Your task to perform on an android device: I want to Download the file of JRR Talkien pdf if this is deleted in my drive so I will save it
Image 0: 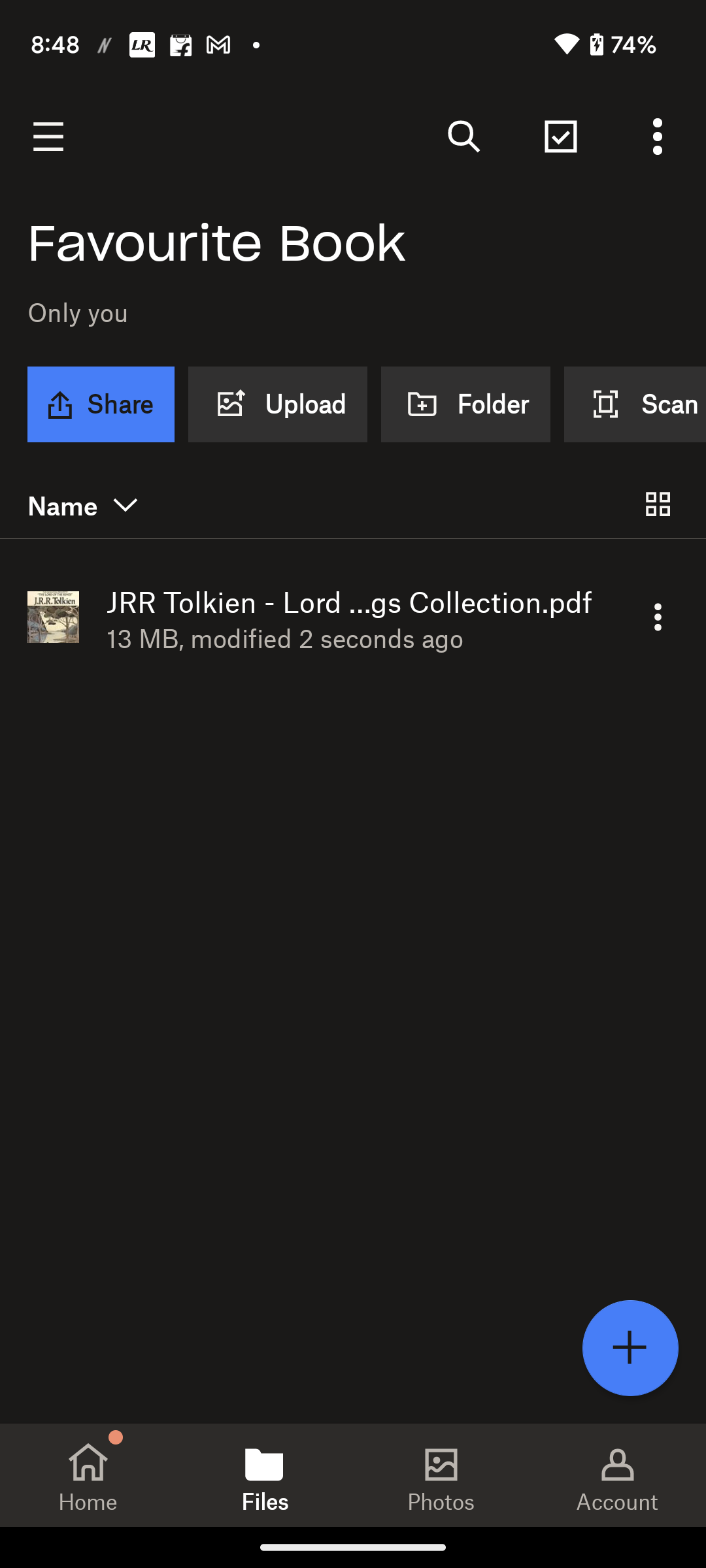
Long press on the pdf 
Step 0: long press (351, 600)
Image 1: 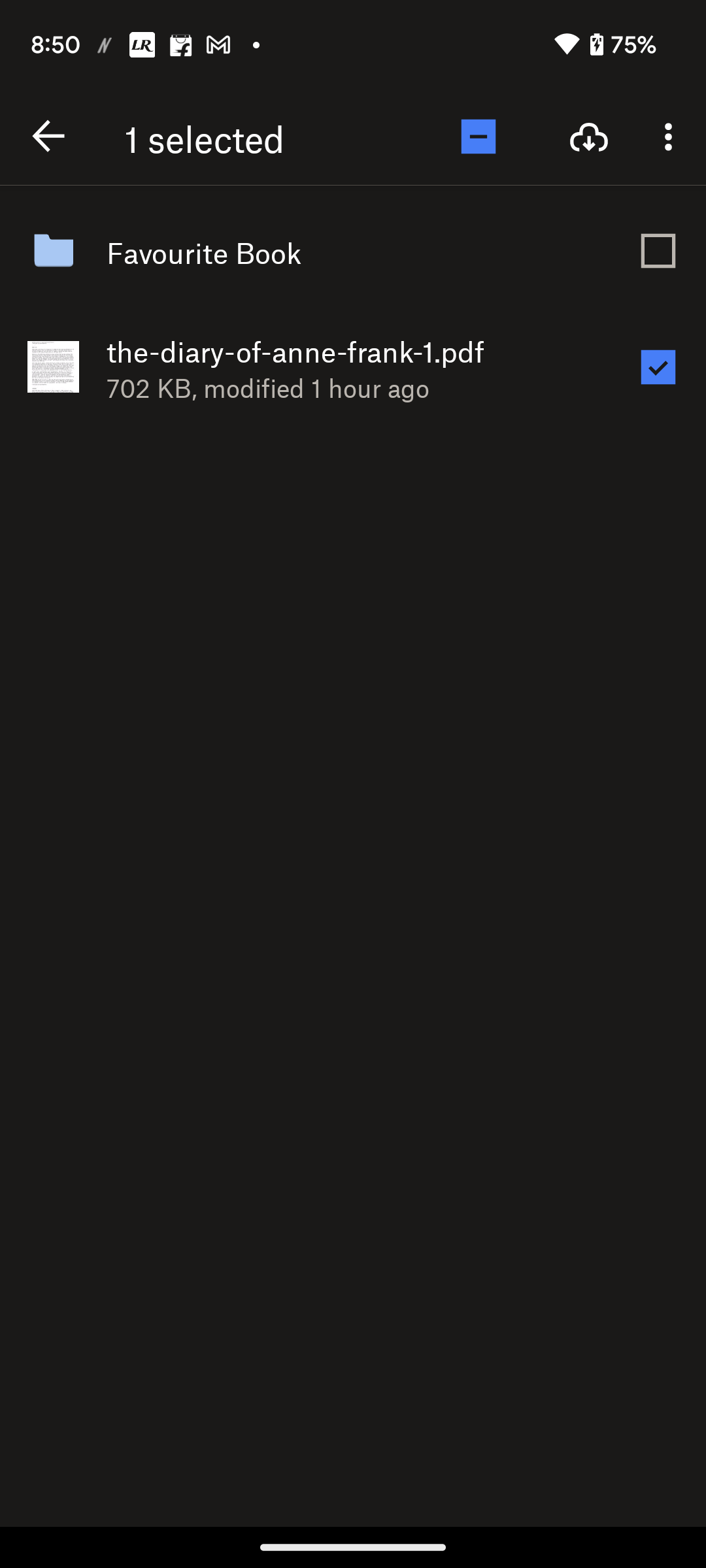
Click on the download icon at the top of the screen
Step 1: click (589, 137)
Image 2: 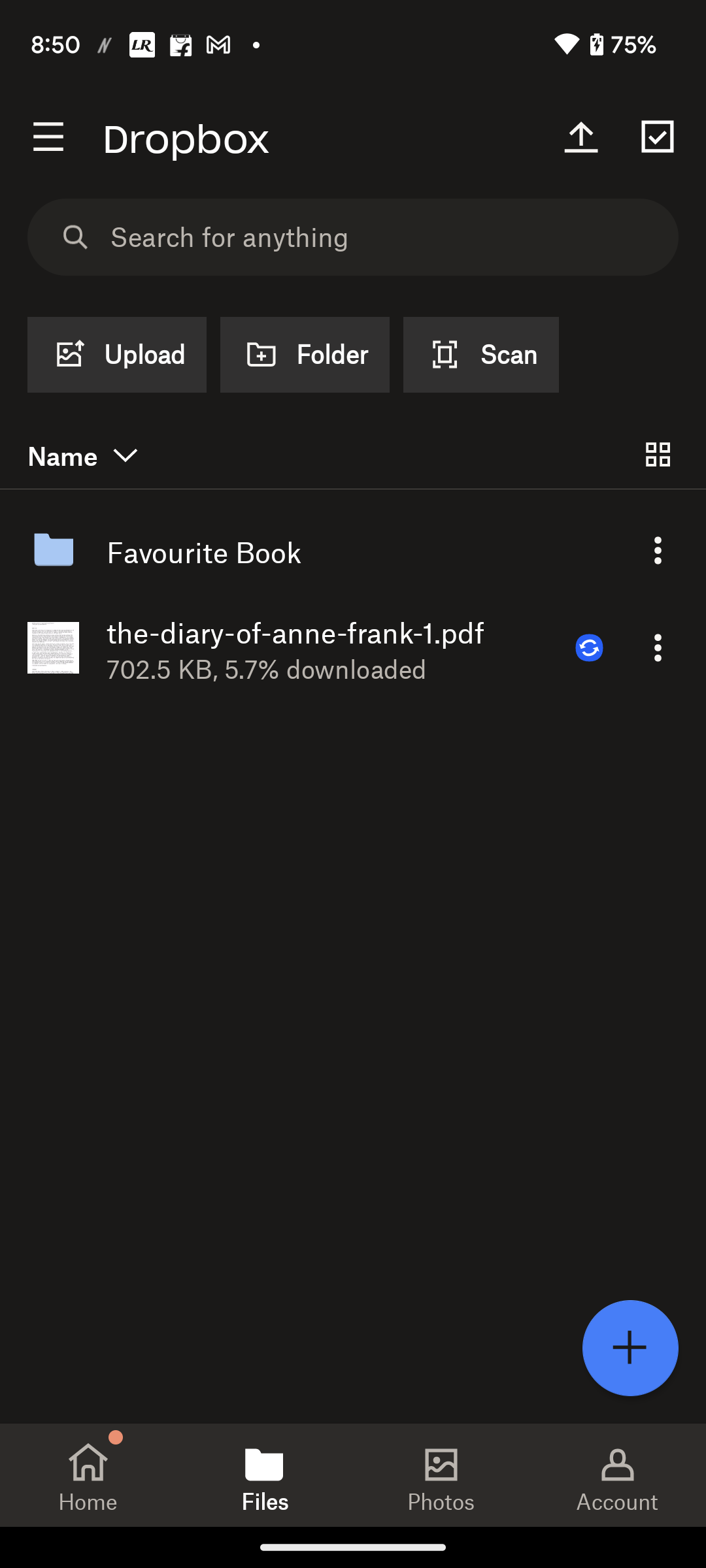
Click on the download icon at the top of the screen
Step 2: wait